Your task to perform on an android device: View the godrej NEH-17 8904039424771 200 mm alloy steel satin finish door handle key lock
Image 0: 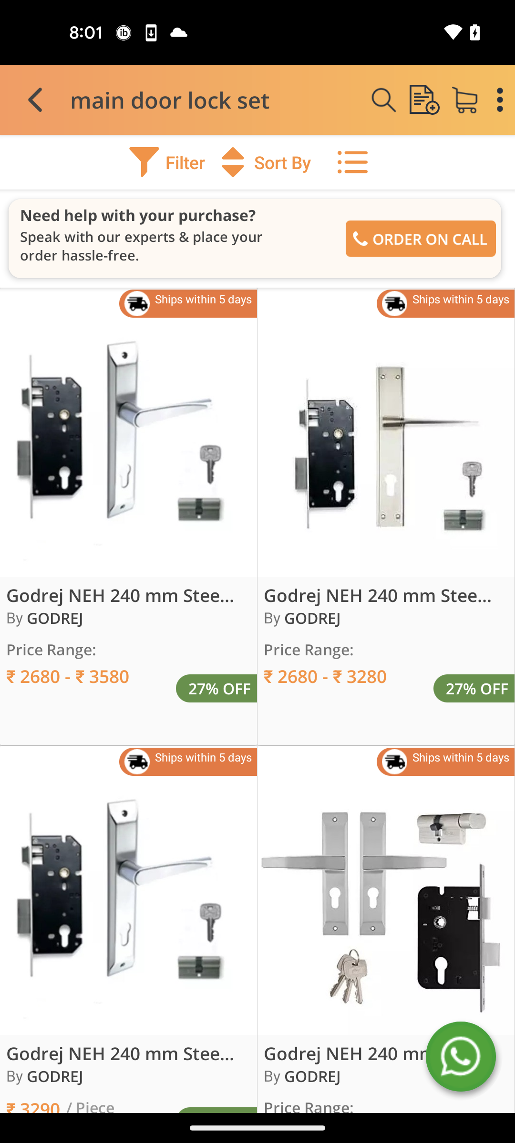
Swipe up to view the godrej NEH-17 8904039424771 200 mm alloy steel satin finish door handle key lock
Step 0: scroll down
Image 1: 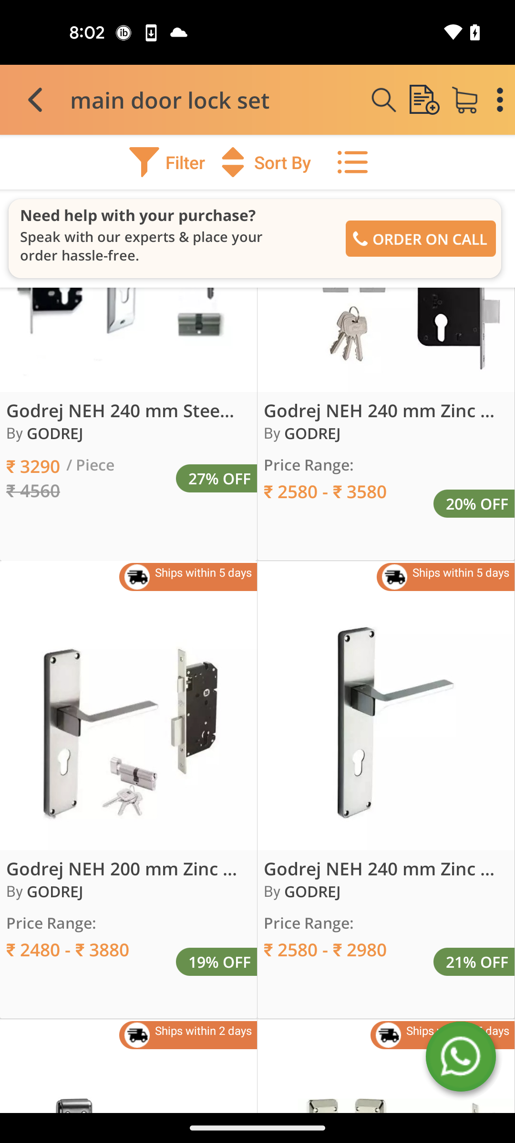
Swipe up to view the godrej NEH-17 8904039424771 200 mm alloy steel satin finish door handle key lock
Step 1: scroll down
Image 2: 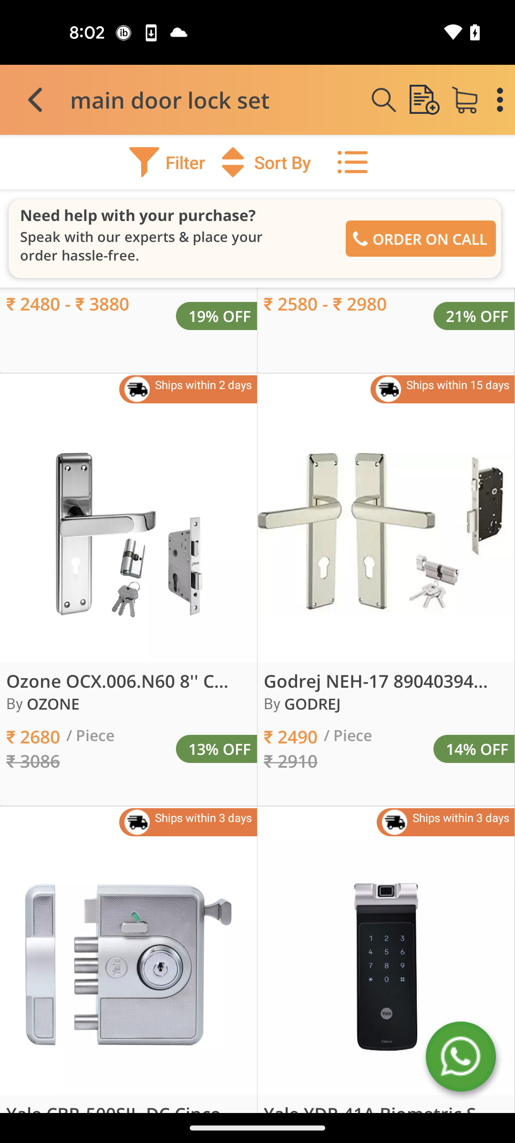
Tap on the godrej NEH-17 8904039424771 200 mm alloy steel satin finish door handle key lock
Step 2: click (386, 534)